Your task to perform on an android device: Add the text "My Favorite Book" on the second page of the The Queen's Gambit book pdf file with a red color font in the Adobe Acrobat app.
Image 1: 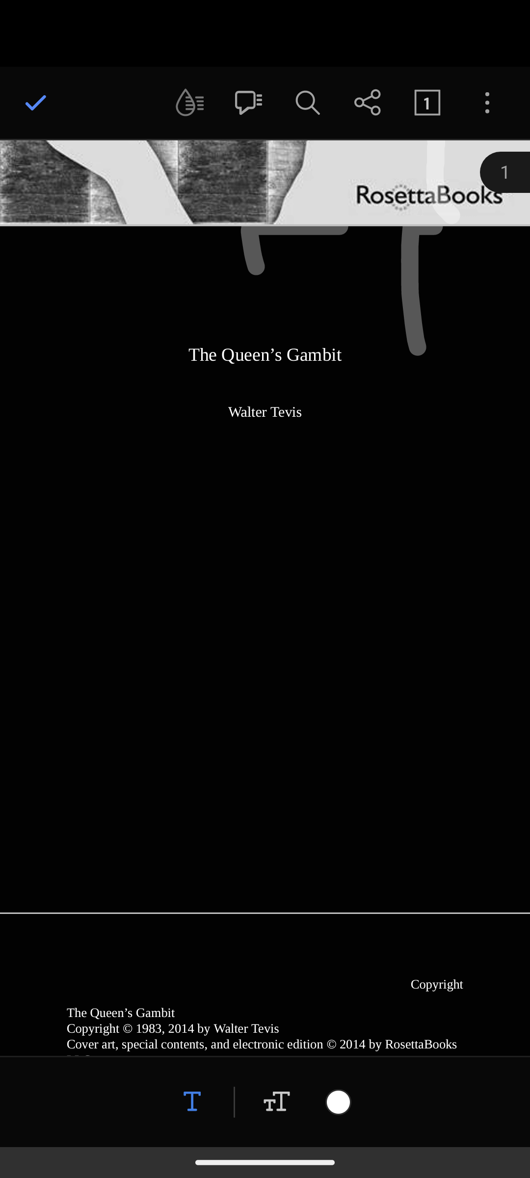
Click on the White Circle in the bottom.
Step 1: click (338, 1102)
Image 2: 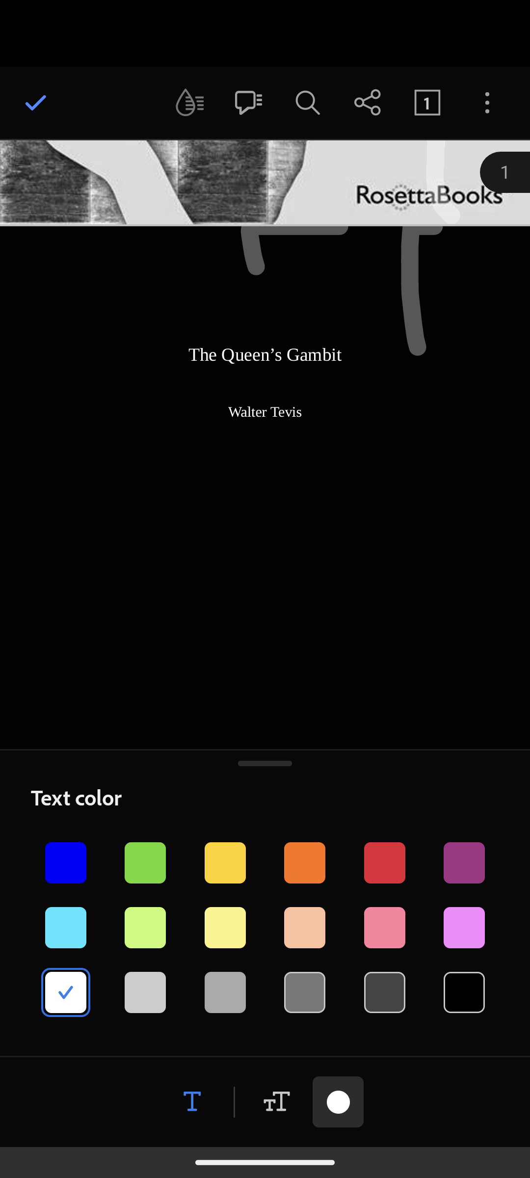
Select the red Color font.
Step 2: click (384, 862)
Image 3: 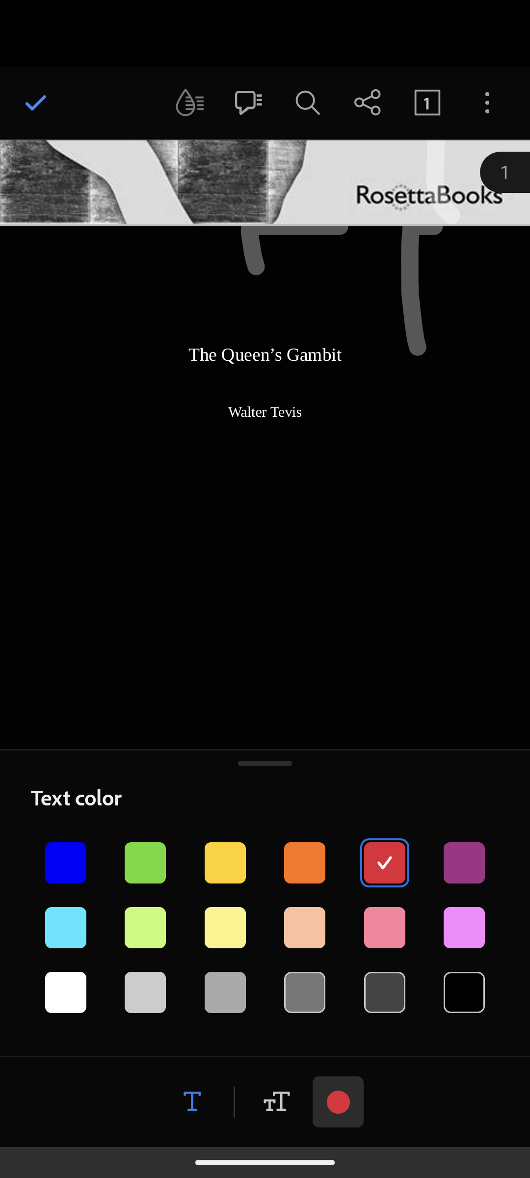
Click on the top of the second page.
Step 3: click (270, 284)
Image 4: 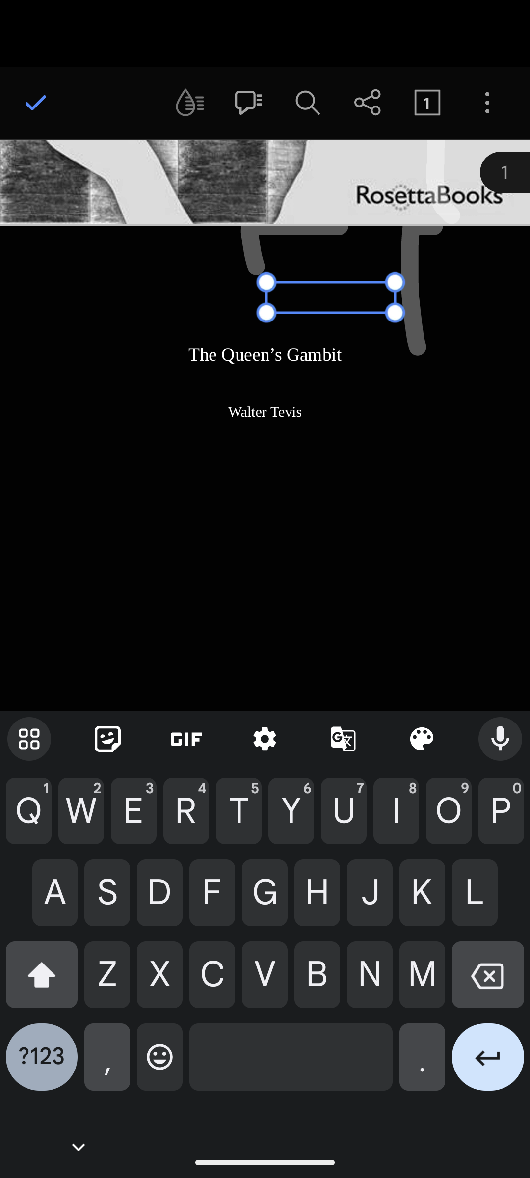
Type "My Favorite book" in the input box.
Step 4: type "My Favorite book"
Image 5: 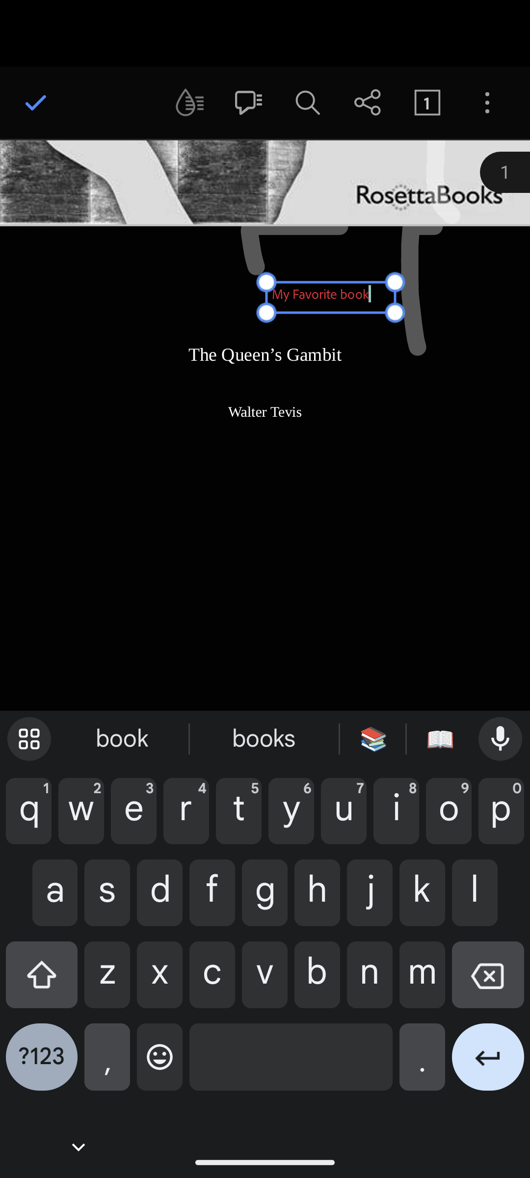
Click on the Right Tick icon at the top left corner of the screen.
Step 5: click (36, 103)